Your task to perform on an android device: Open the FunEasyLearn app and start the family vocabulary in People chapter
Image 0: 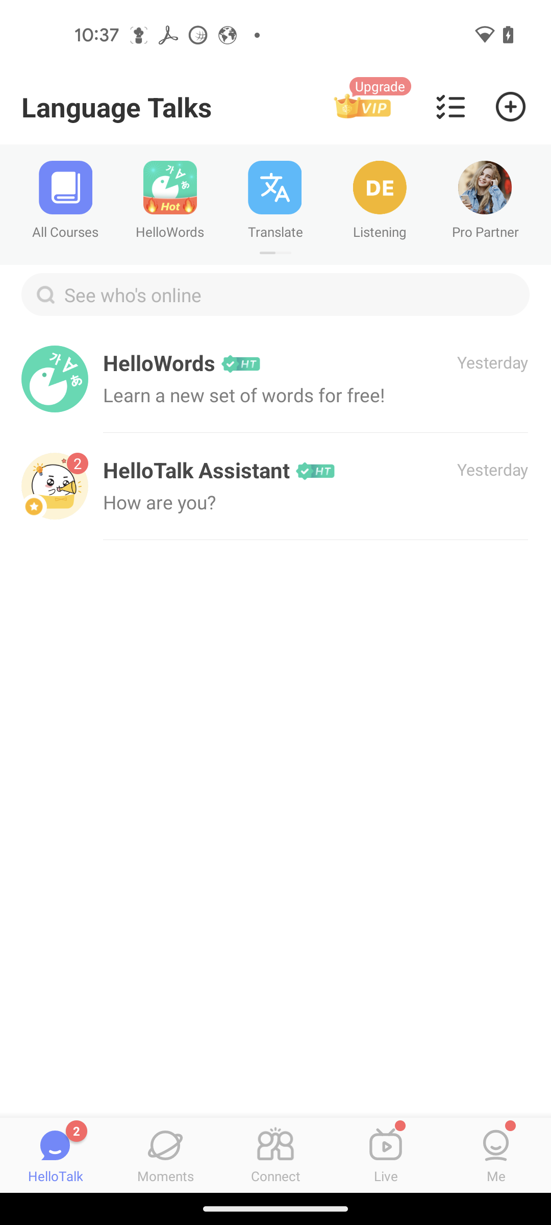
Open the FunEasyLearn app
Step 0: open app "FunEasyLearn"
Image 1: 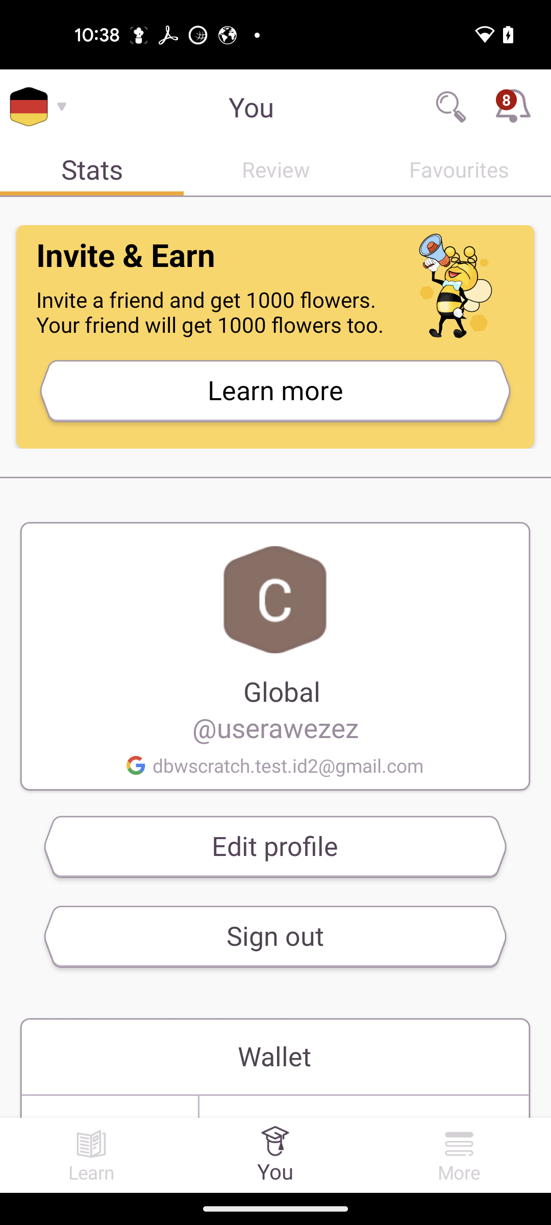
click on learn tab
Step 1: click (109, 1130)
Image 2: 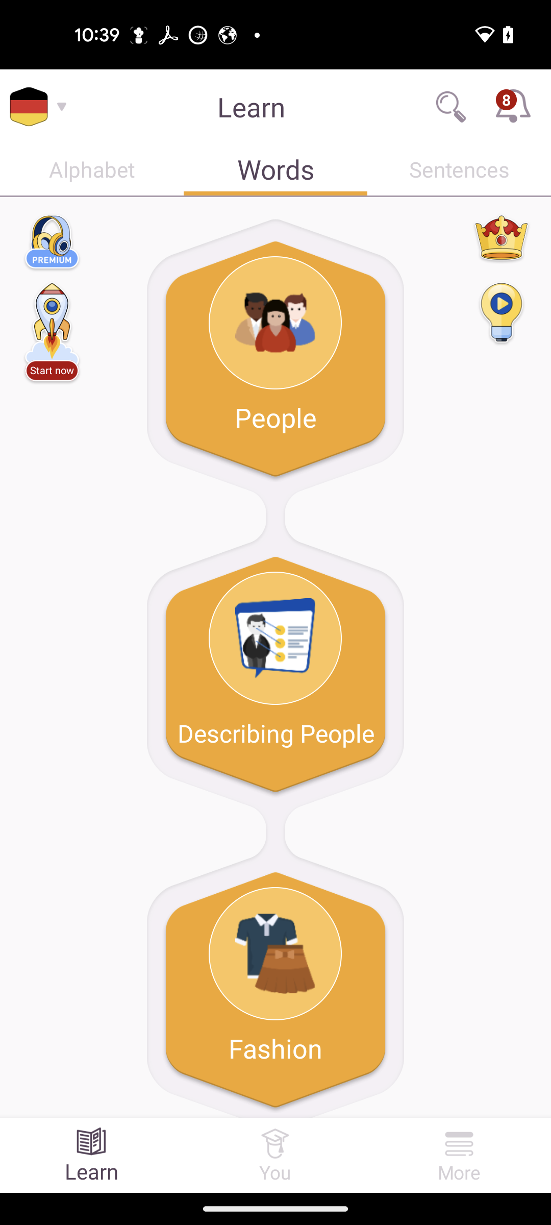
click on People chapter
Step 2: click (275, 322)
Image 3: 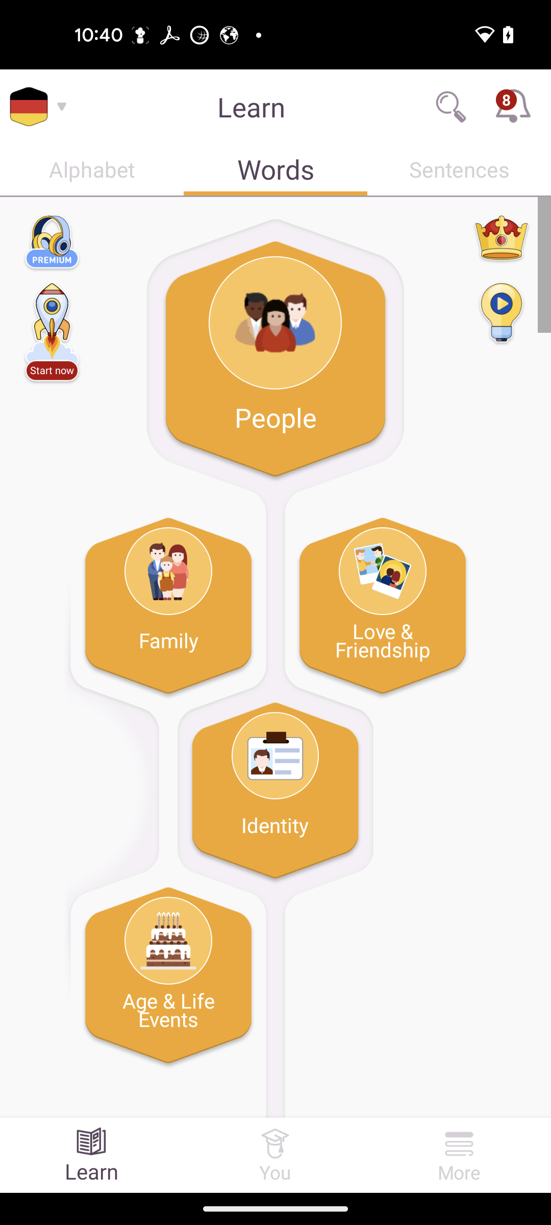
click on family vocabulary
Step 3: click (168, 571)